Your task to perform on an android device: I want to search for the Book Report.pptx file in the Google Drive app.
Image 0: 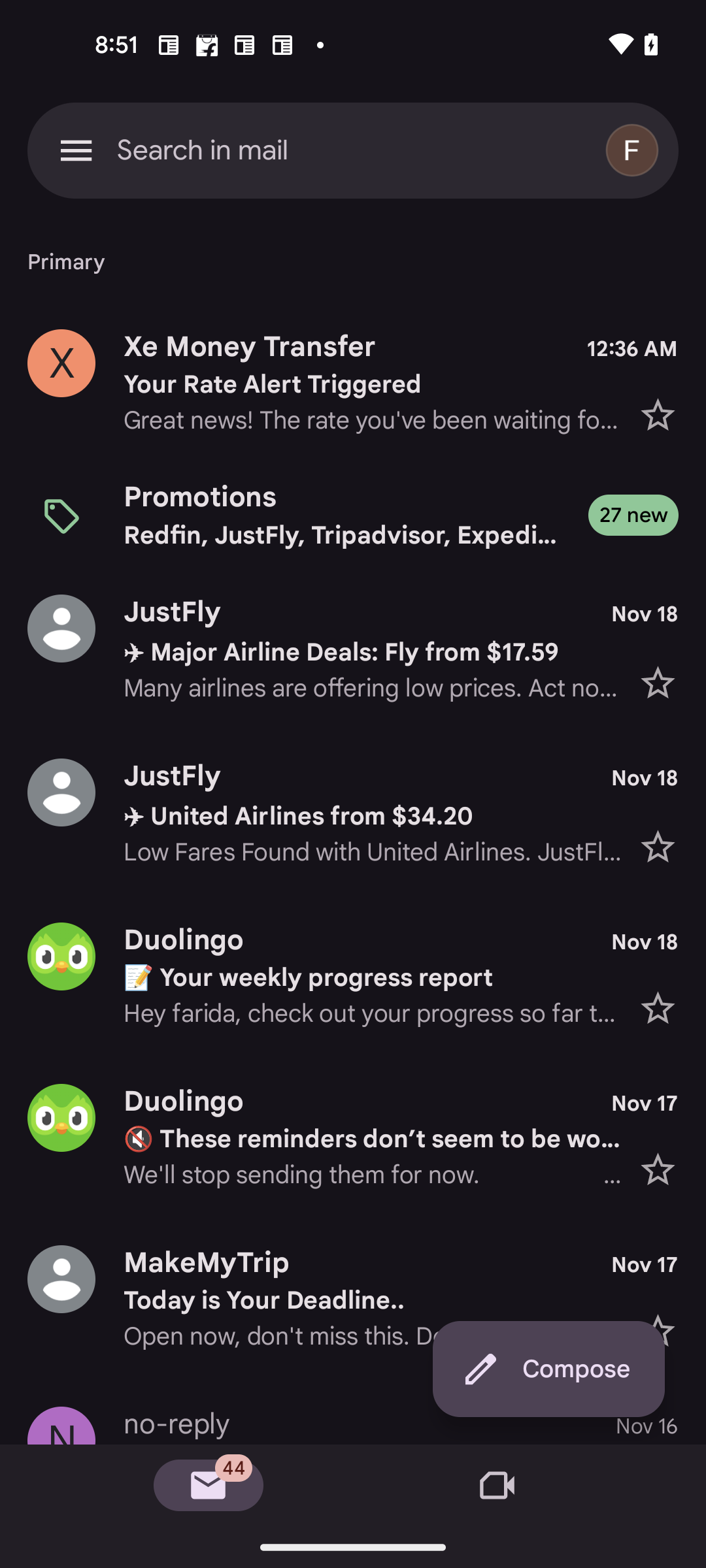
Open the Google drive app
Step 0: open app "Drive"
Image 1: 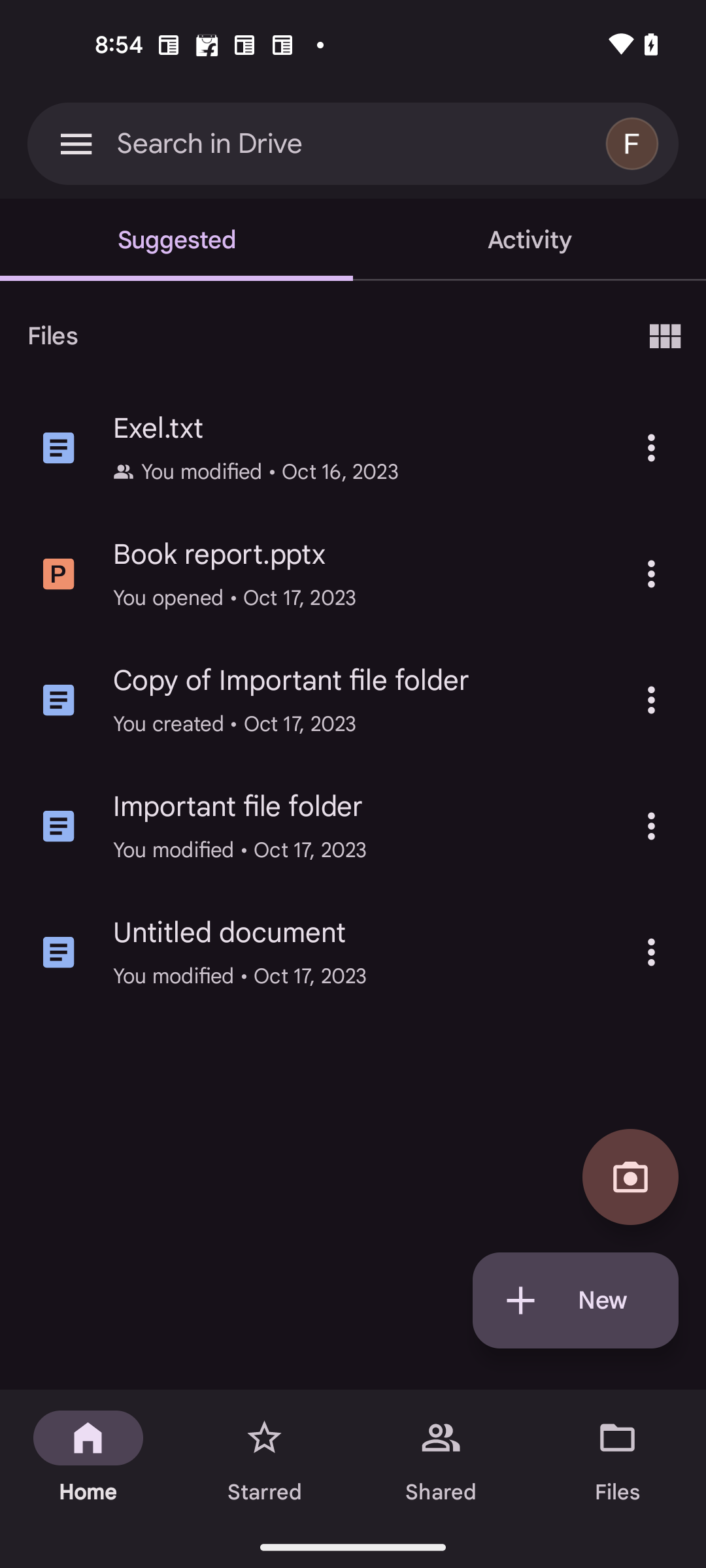
Click on the search bar at the top of the screen
Step 1: click (210, 143)
Image 2: 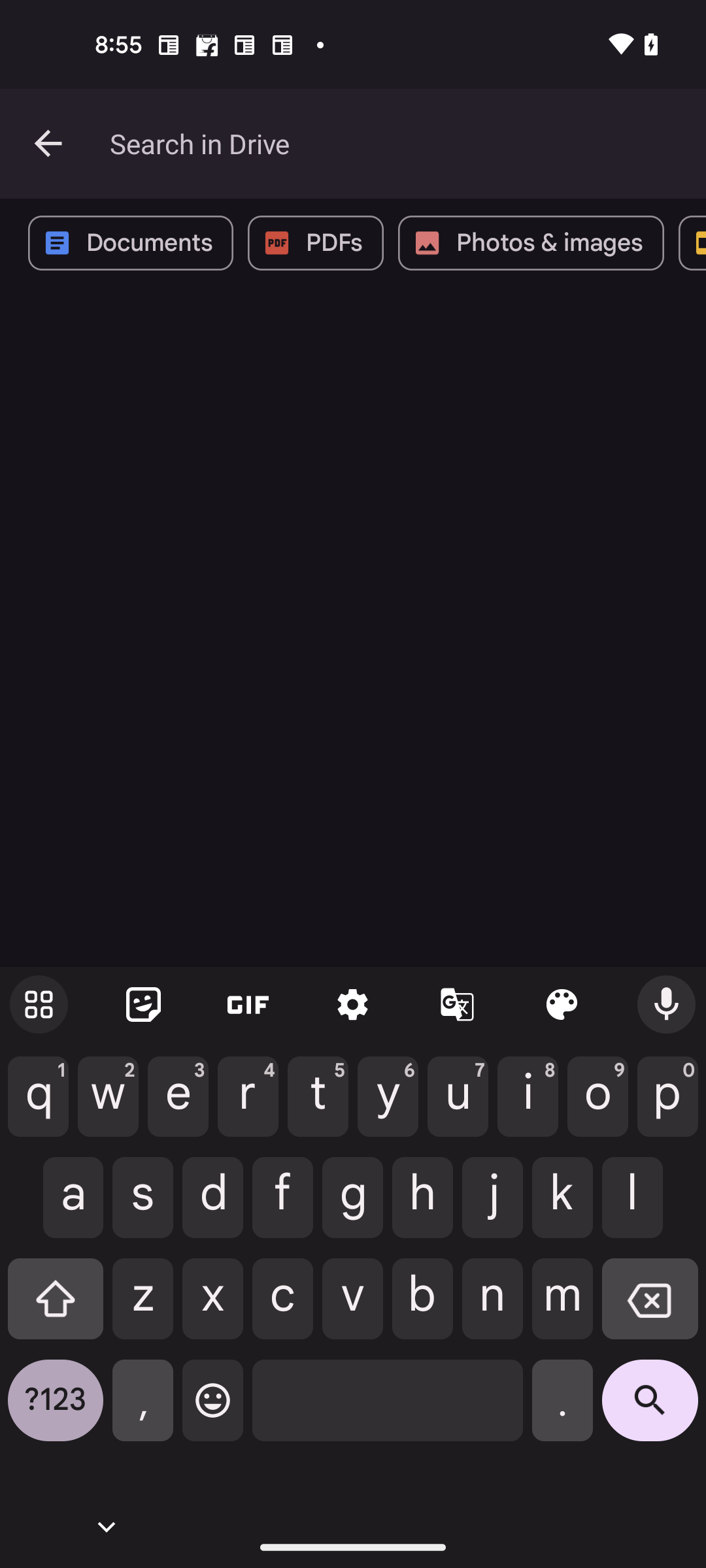
Search for Book Report.pptx file
Step 2: type "Book Report.pptx"
Image 3: 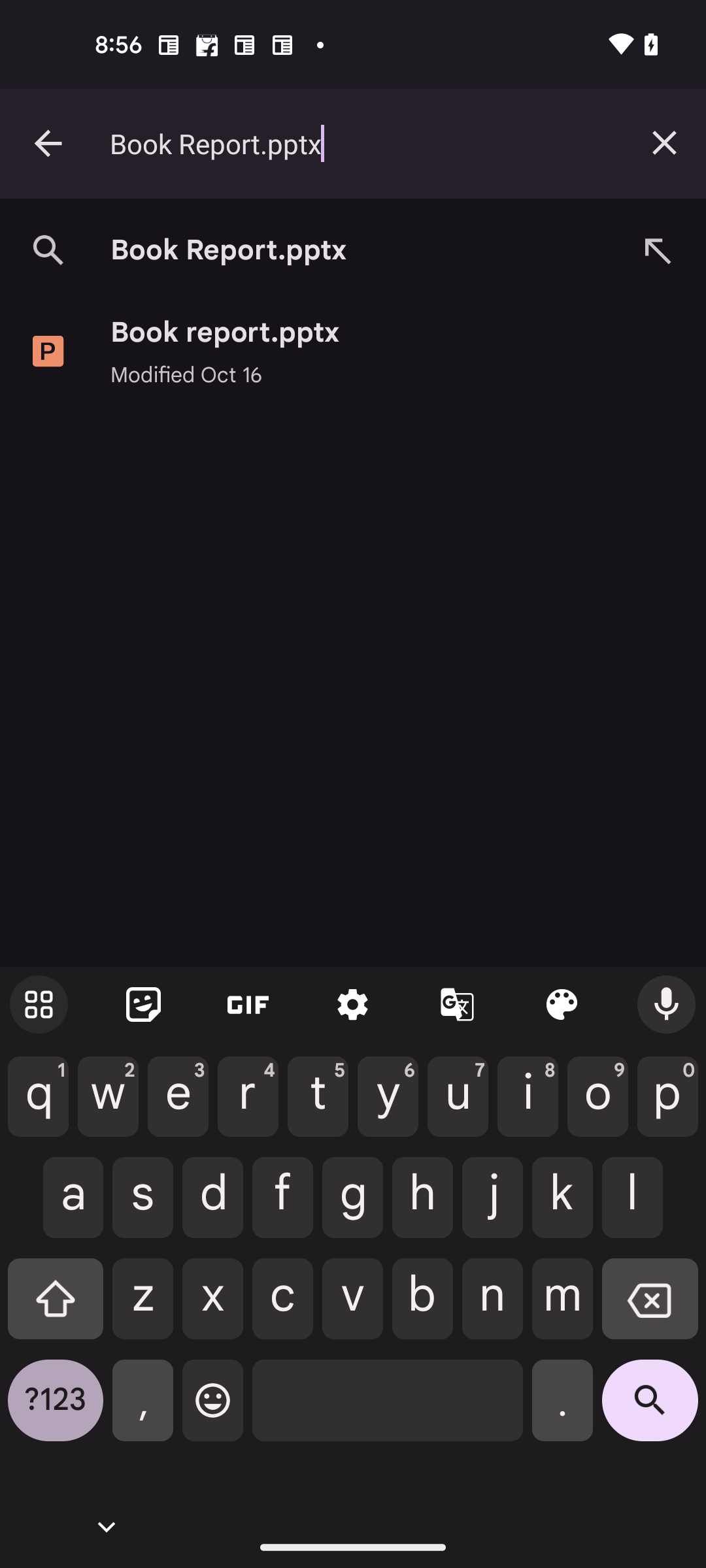
Click on the search icon at the bottom right corner of the screen
Step 3: click (650, 1410)